Your task to perform on an android device: My son has learned all the concepts of algebra foundations, so help him practice the first evaluation test of algebra on the Khan Academy app.
Image 0: 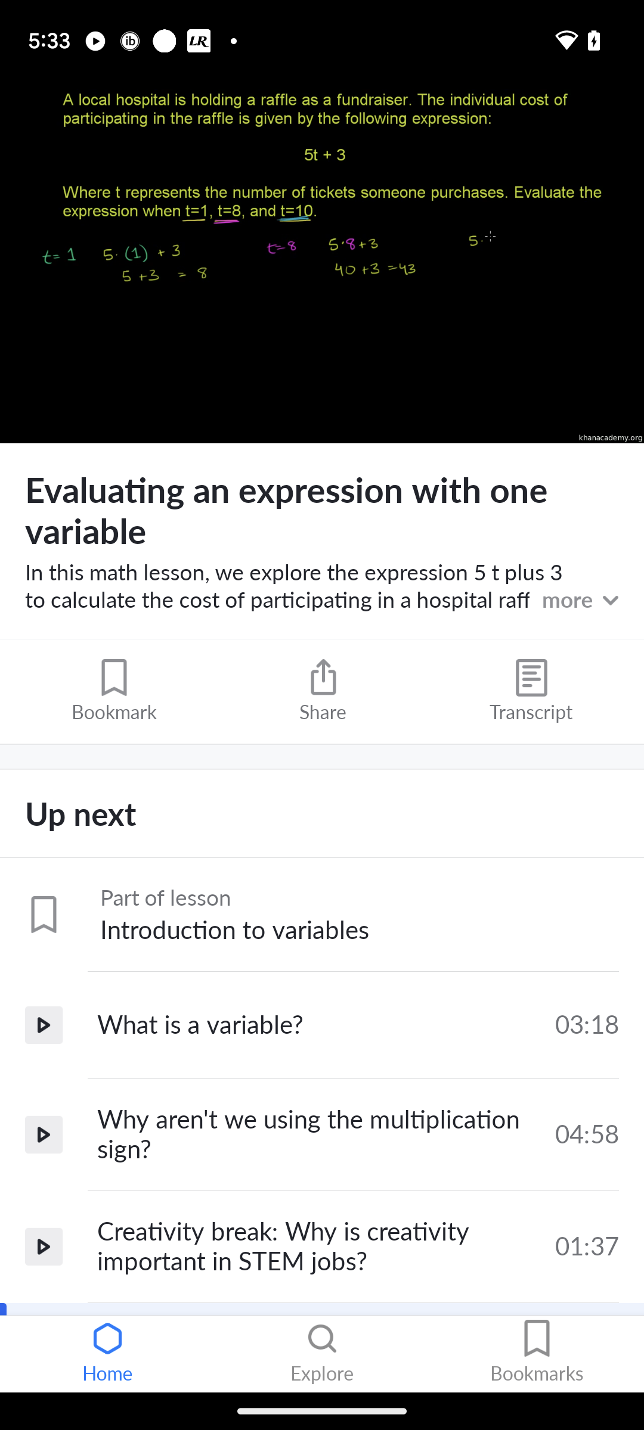
Scroll up
Step 0: scroll down
Image 1: 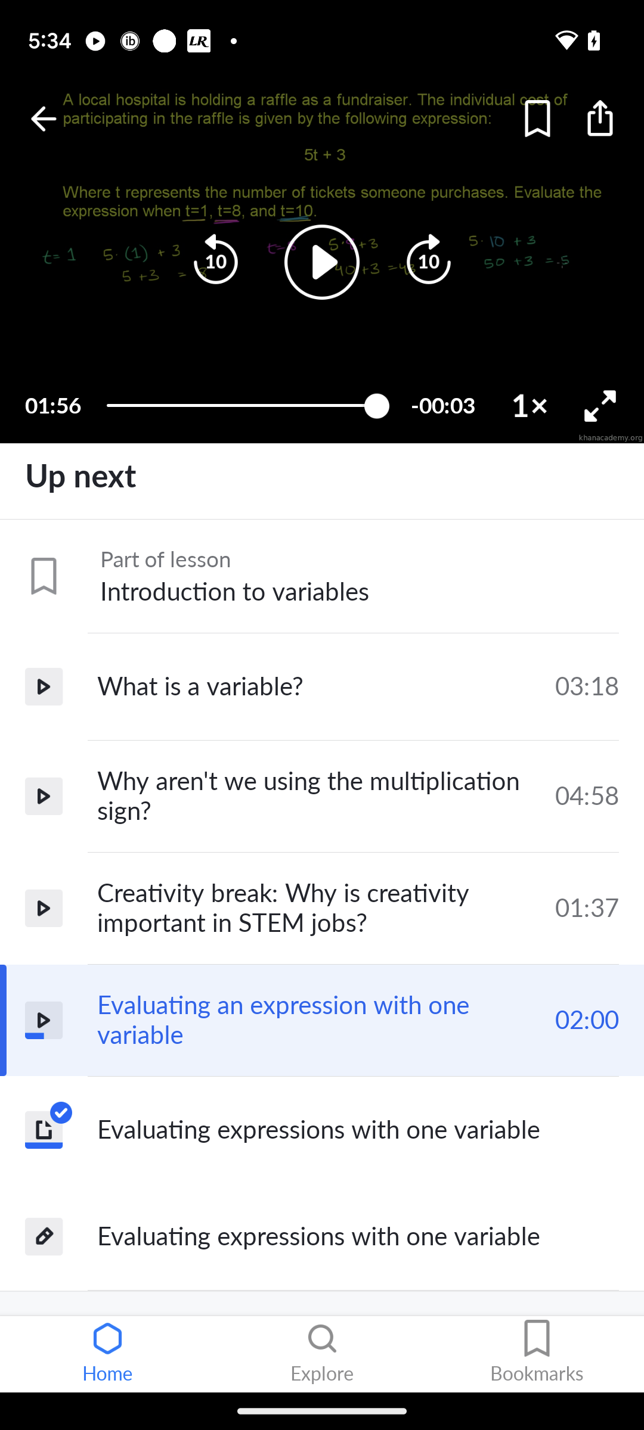
Click on the last tab "Evaluating expressions with one Variable".
Step 1: click (358, 1236)
Image 2: 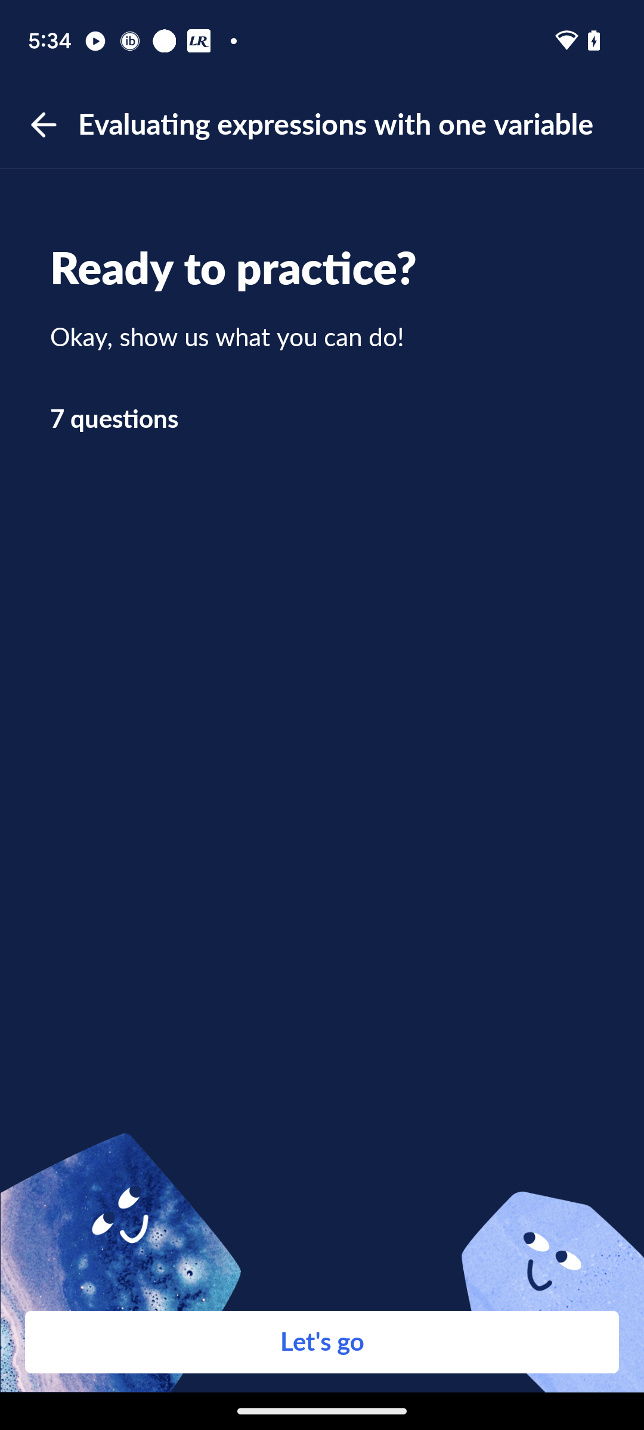
Click on the tab "Lets Go".
Step 2: click (322, 1342)
Image 3: 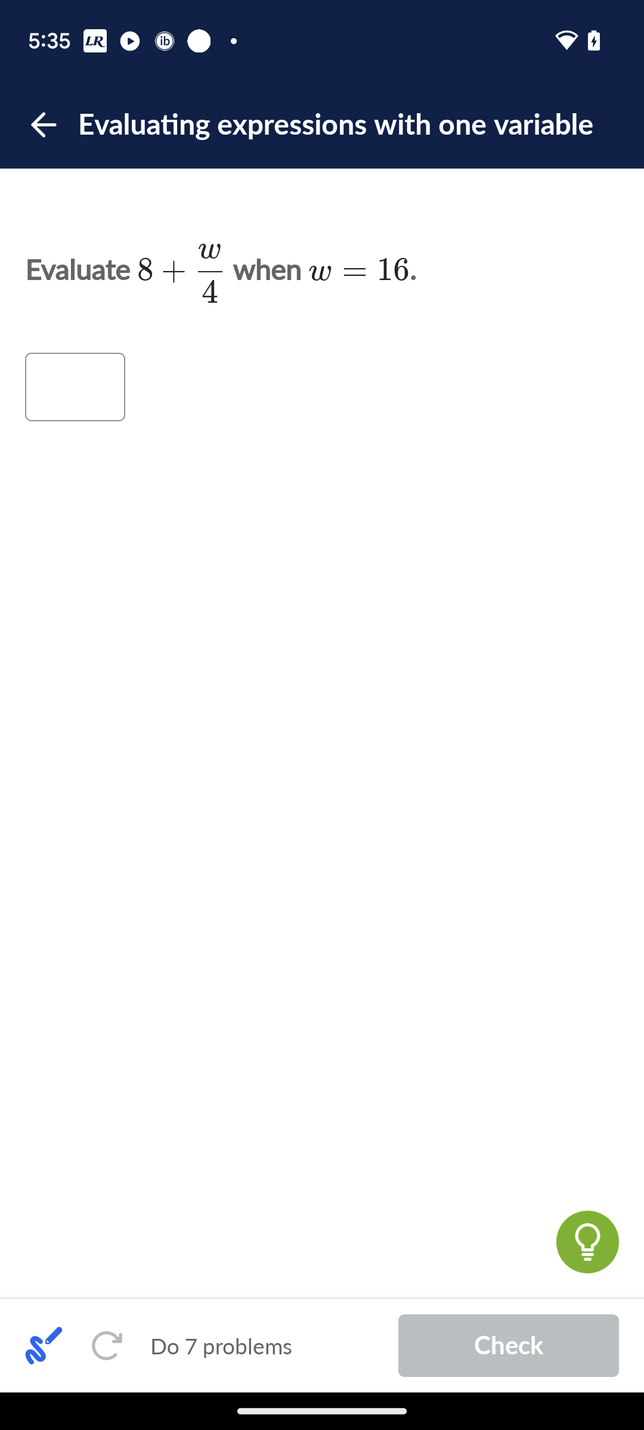
Click on the Answer input box.
Step 3: click (75, 386)
Image 4: 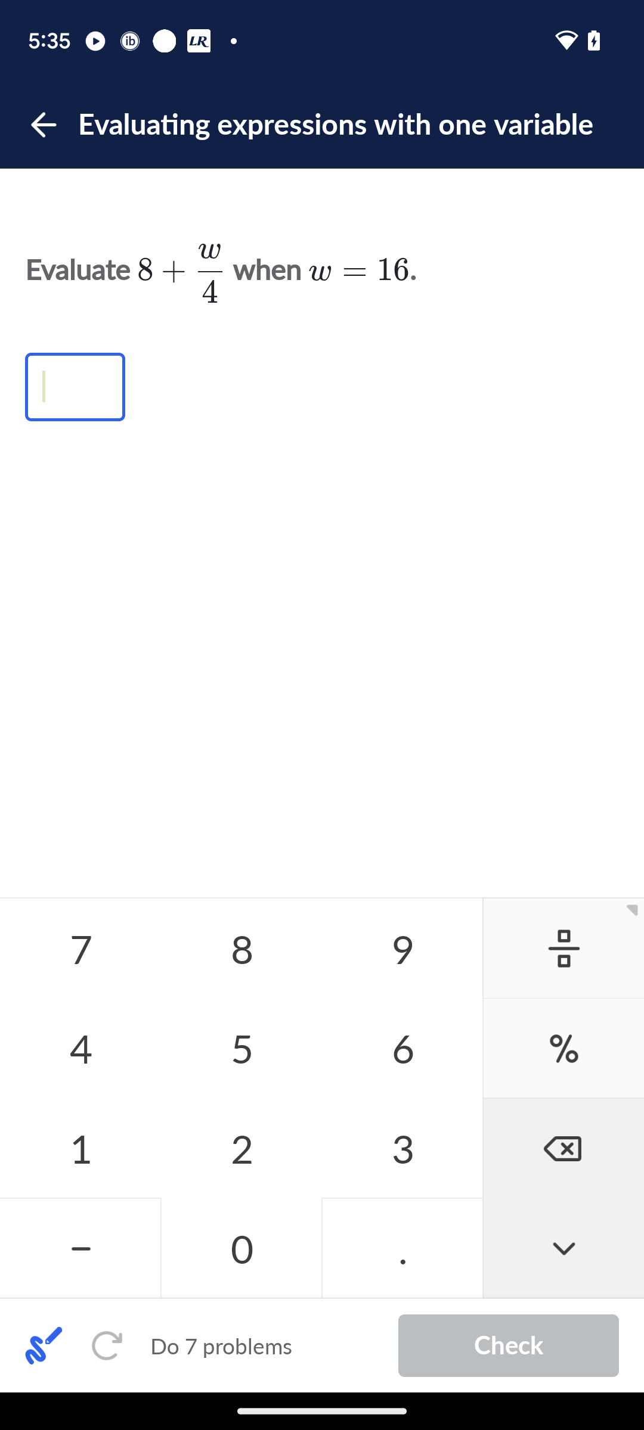
Click on 1 in the calculator.
Step 4: click (80, 1148)
Image 5: 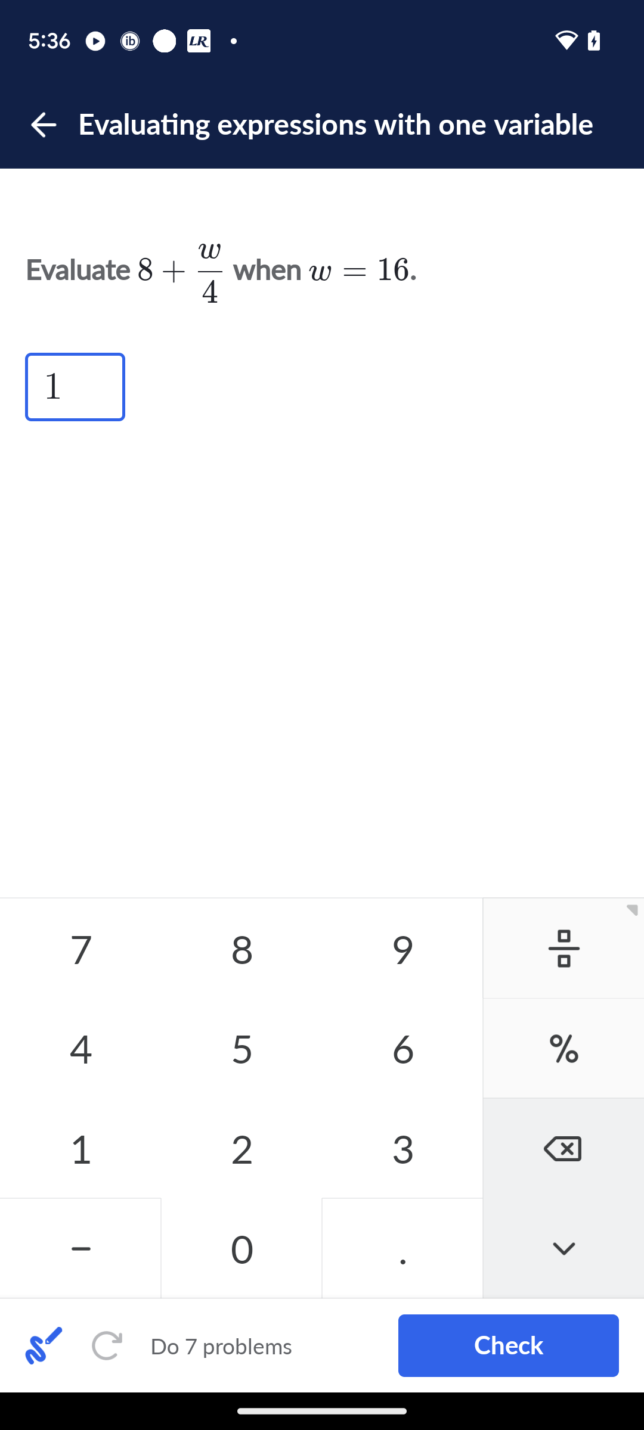
Click on 2 in the calculator.
Step 5: click (241, 1148)
Image 6: 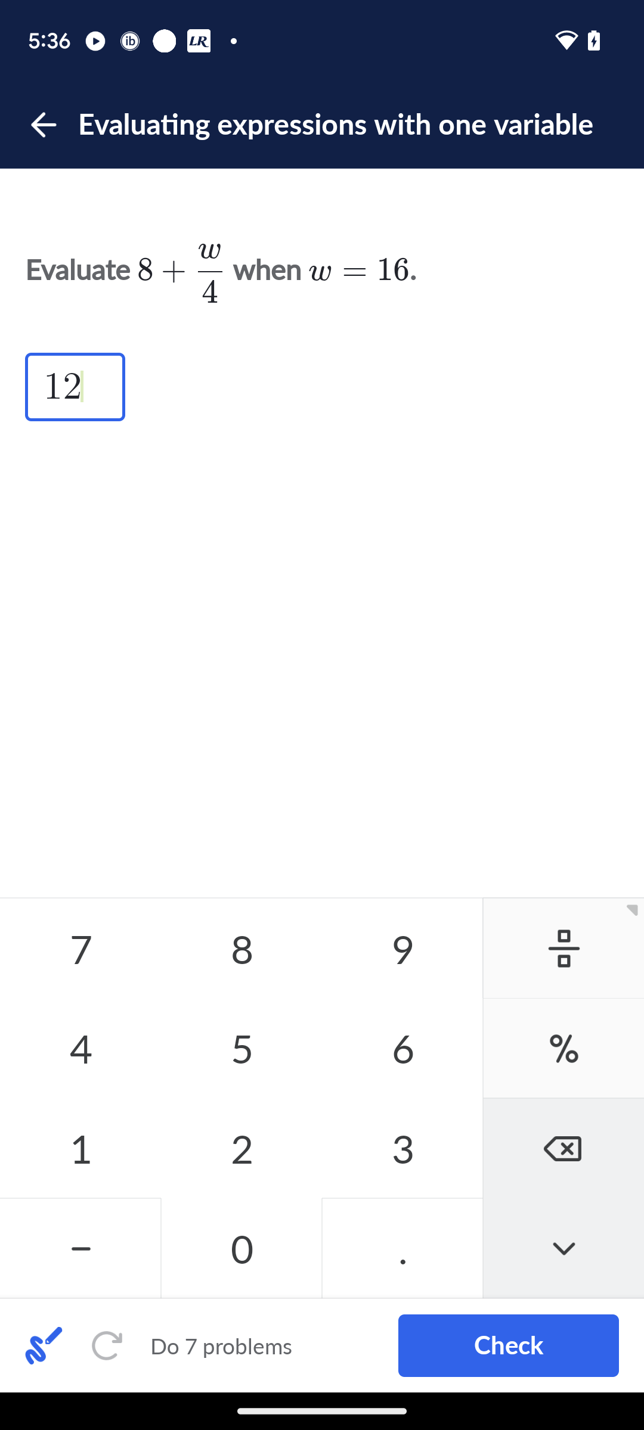
Click on the check tab at the bottom right corner.
Step 6: click (508, 1345)
Image 7: 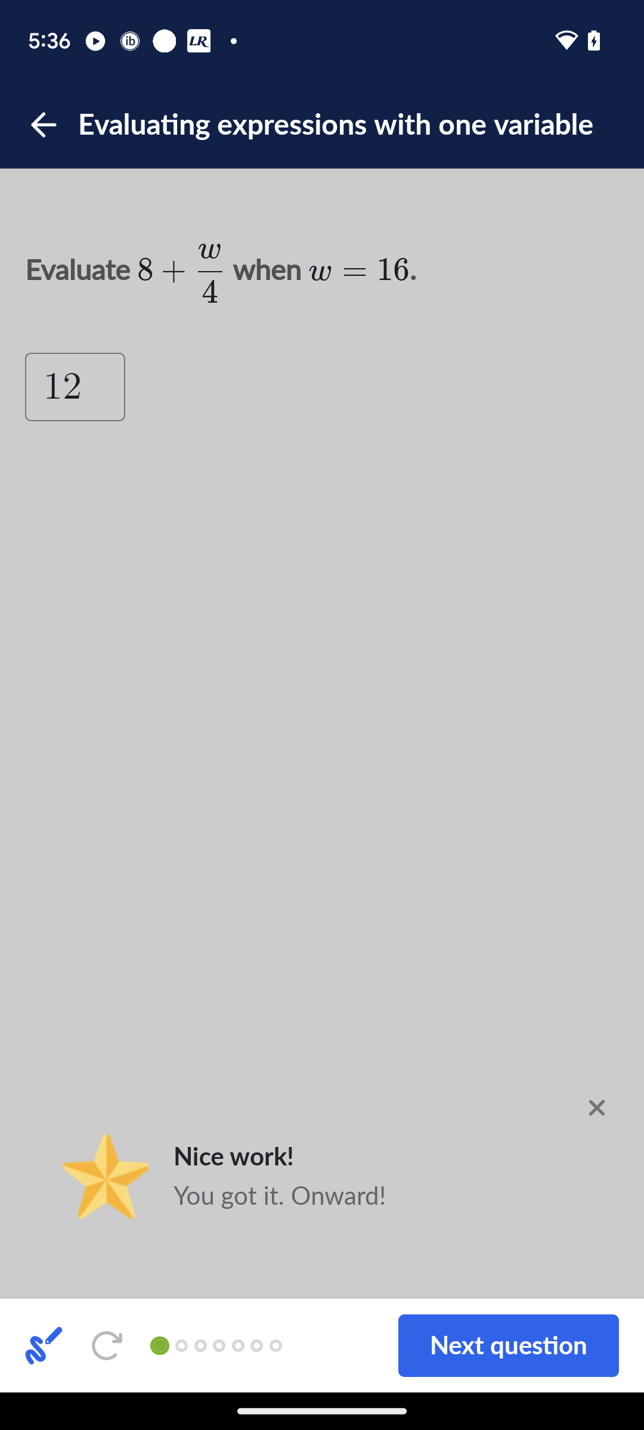
Click on the Next question tab at the bottom right corner.
Step 7: click (508, 1345)
Image 8: 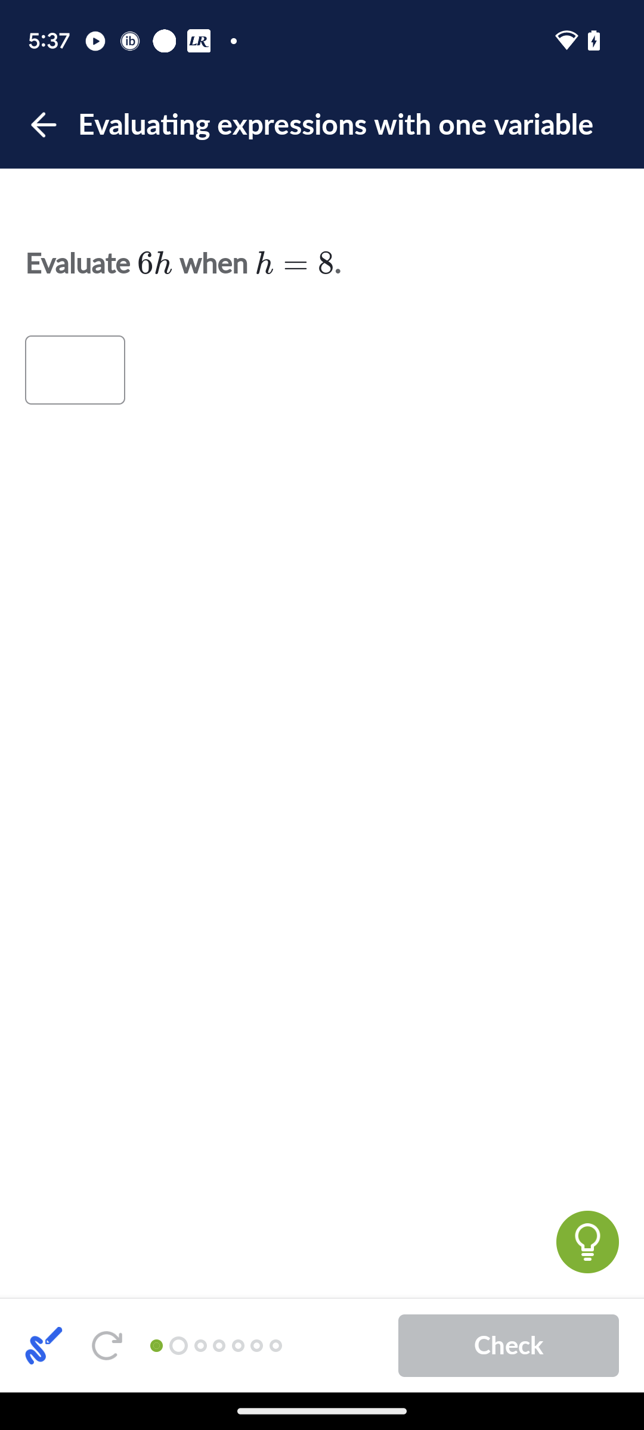
Click on the answer input box.
Step 8: click (75, 369)
Image 9: 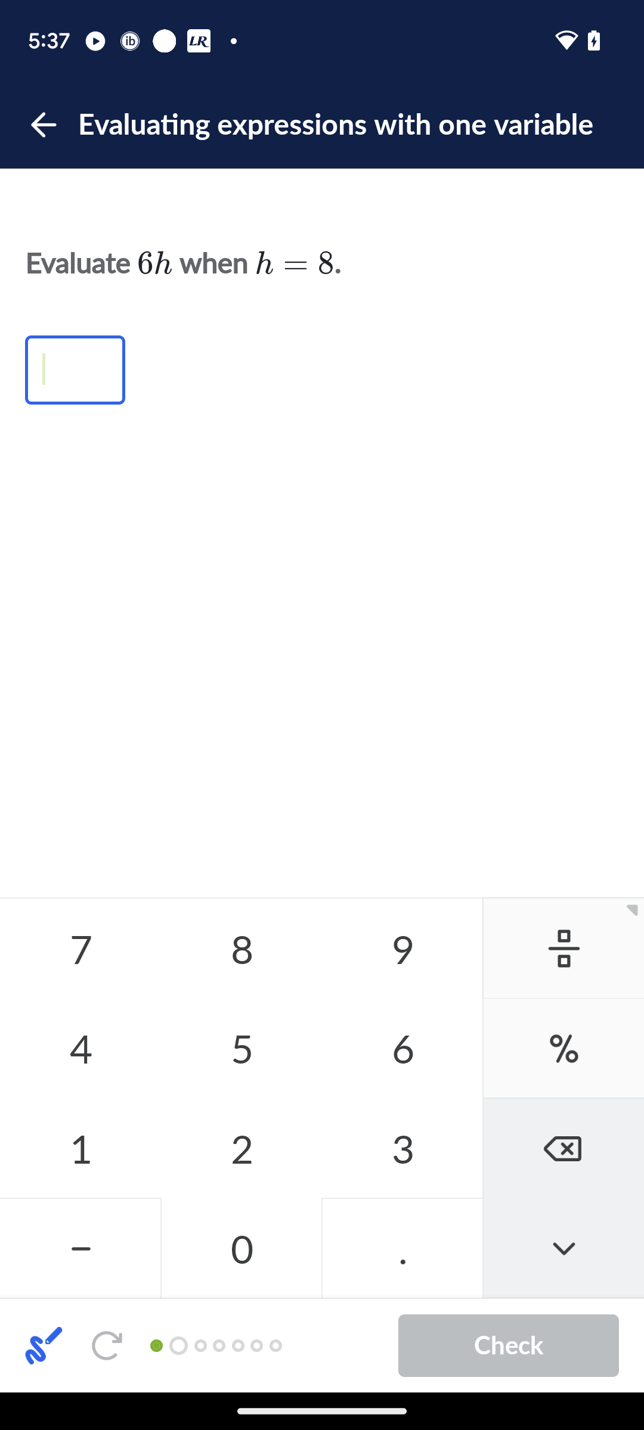
Click on 4 in the calculator.
Step 9: click (80, 1048)
Image 10: 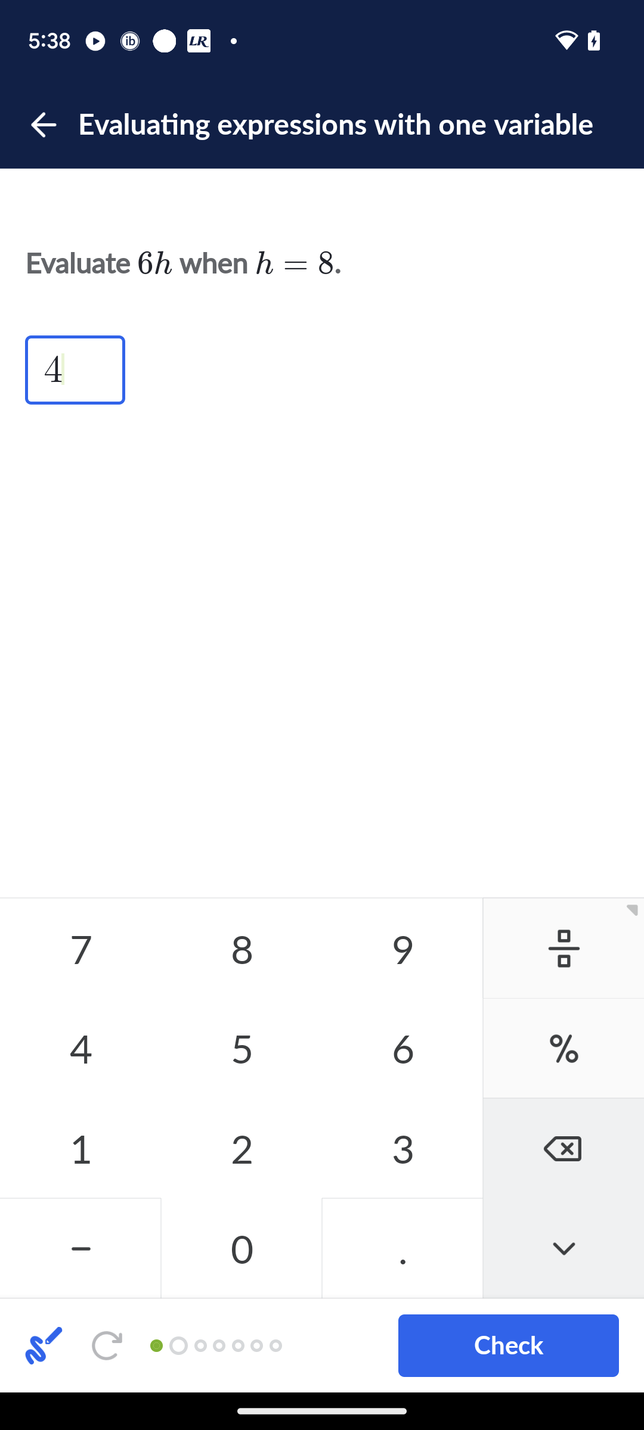
Click on 8 in the calculator.
Step 10: click (241, 948)
Image 11: 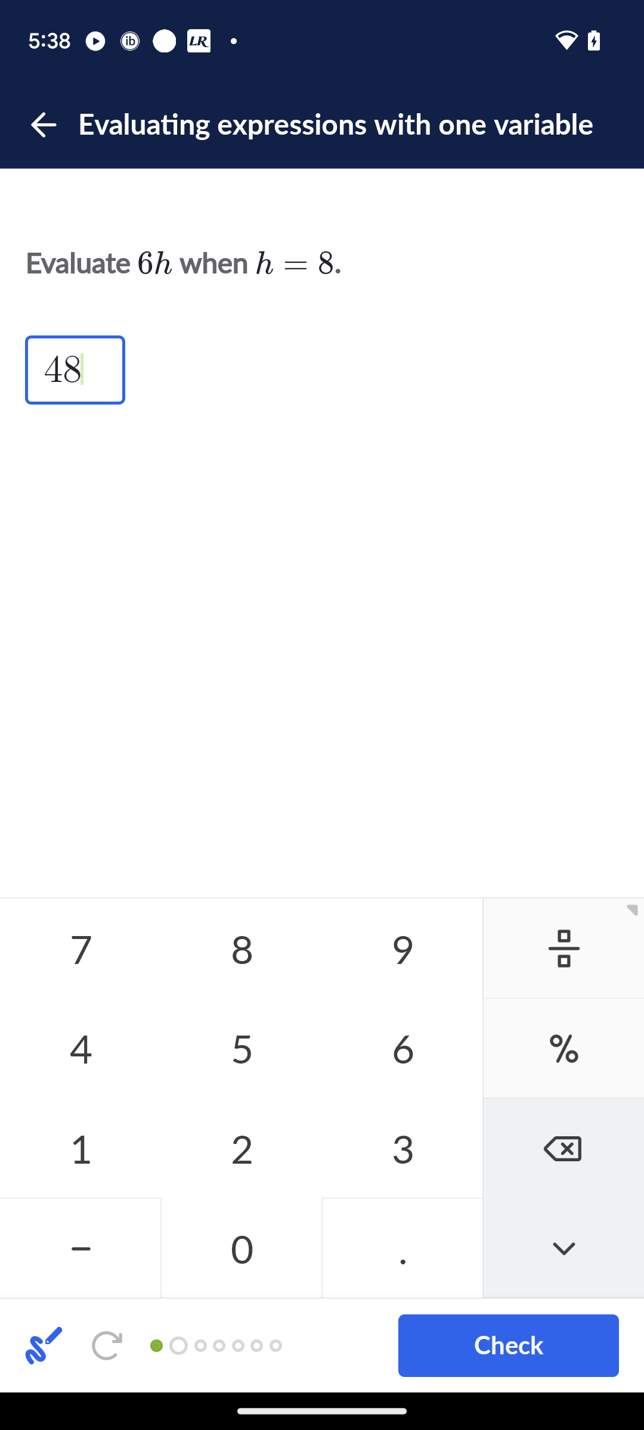
Click on the check tab at the bottom right corner.
Step 11: click (508, 1345)